Your task to perform on an android device: Search for Crown Plaza then Review the directions and apply Public Transit mode and start the navigation
Image 0: 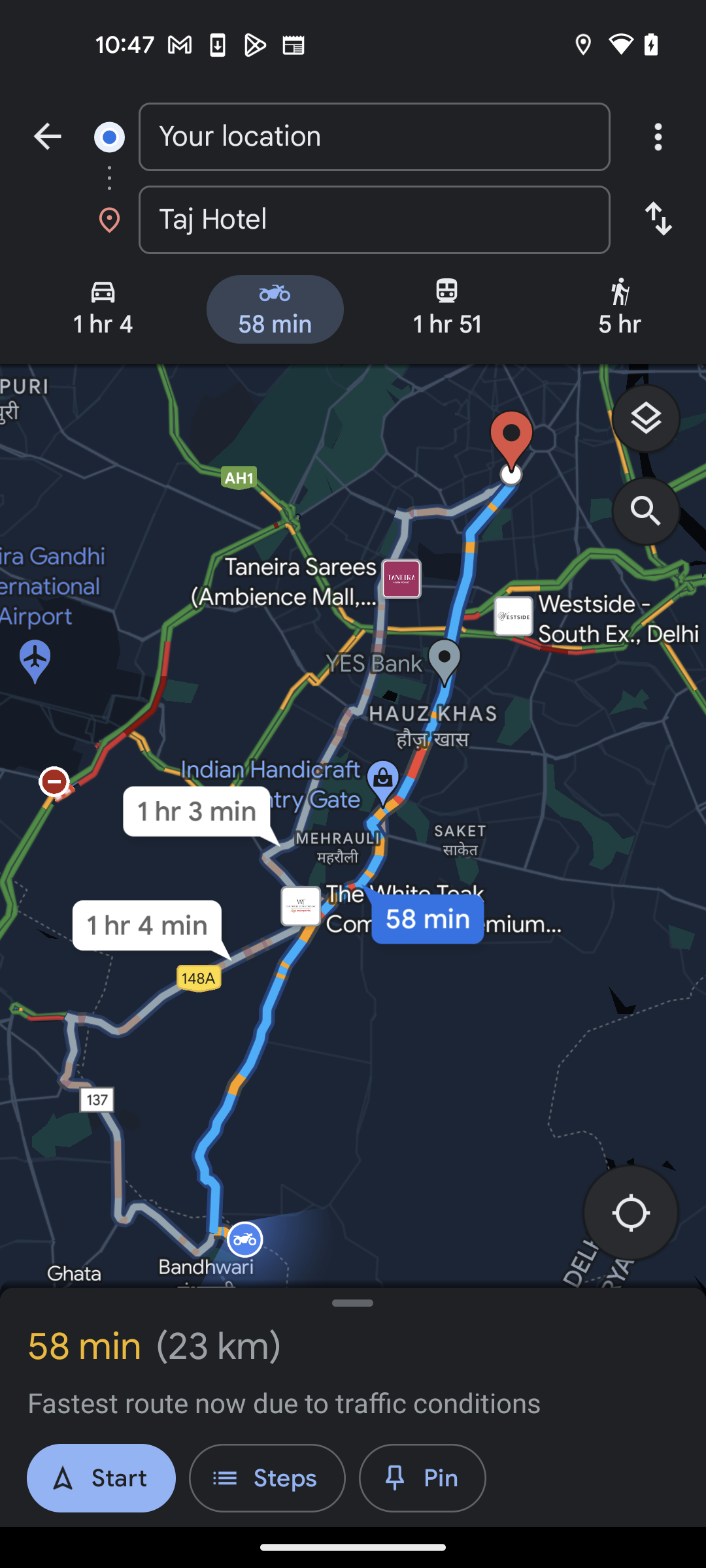
Go back to the previous screen
Step 0: press back button
Image 1: 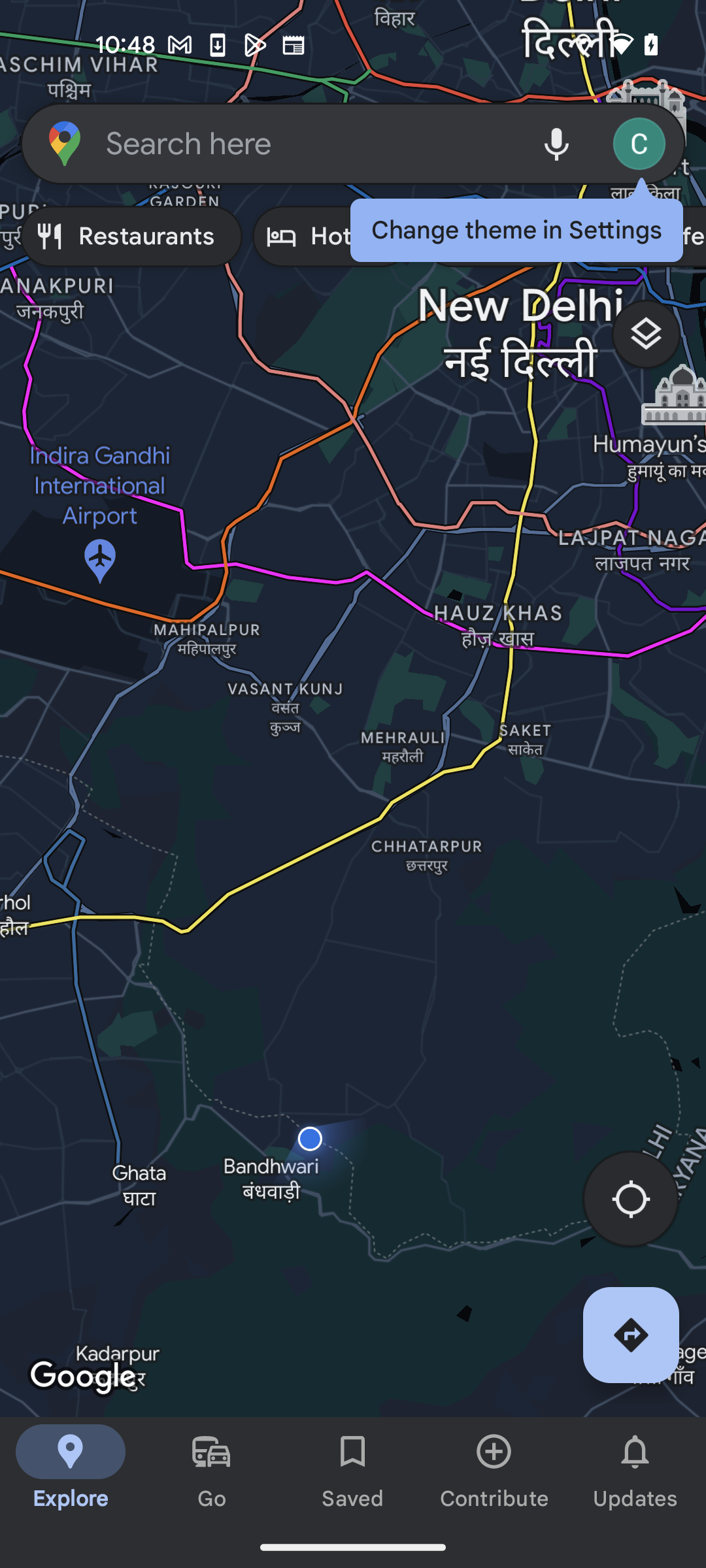
Click on Search bar at the top of the screen
Step 1: click (311, 143)
Image 2: 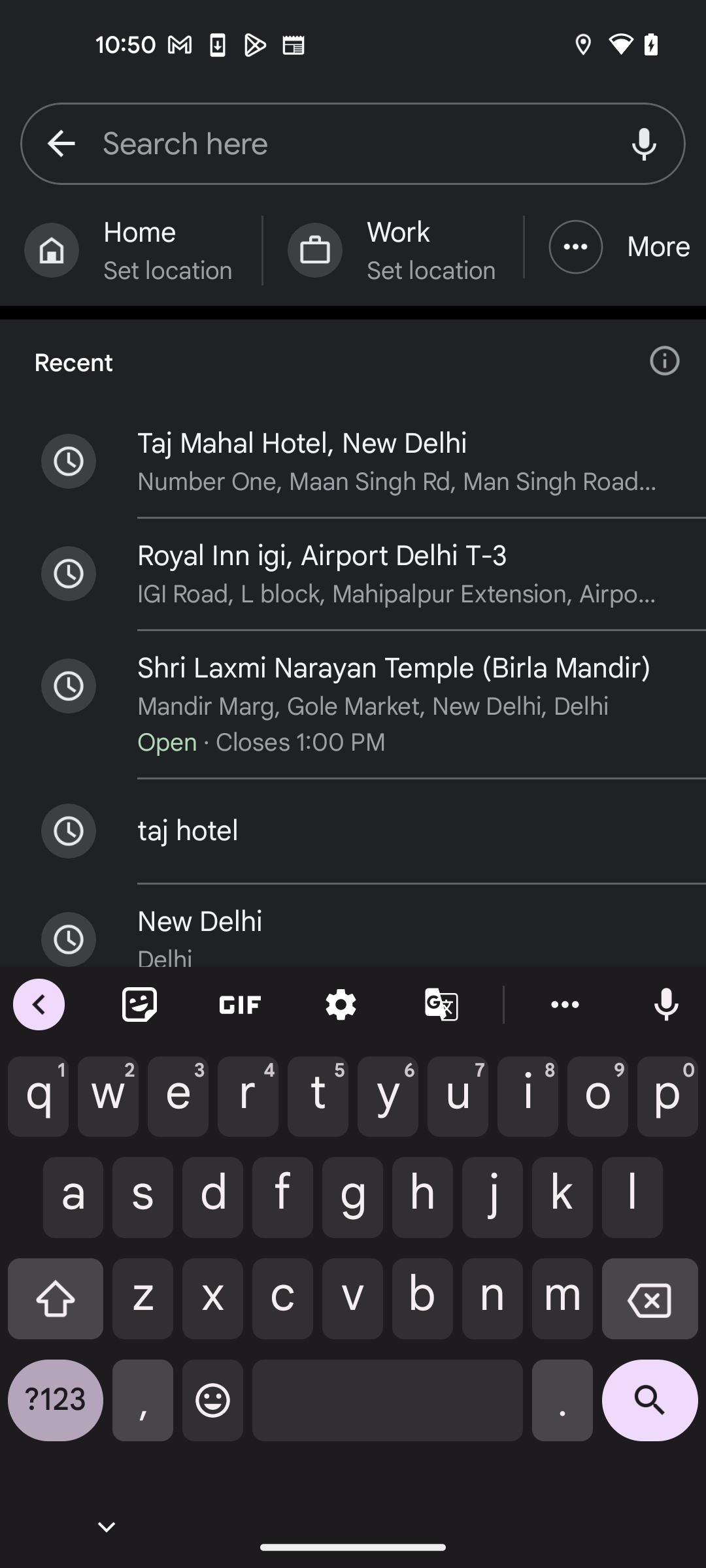
Search for Crown Plaza
Step 2: type "Crown Plaza"
Image 3: 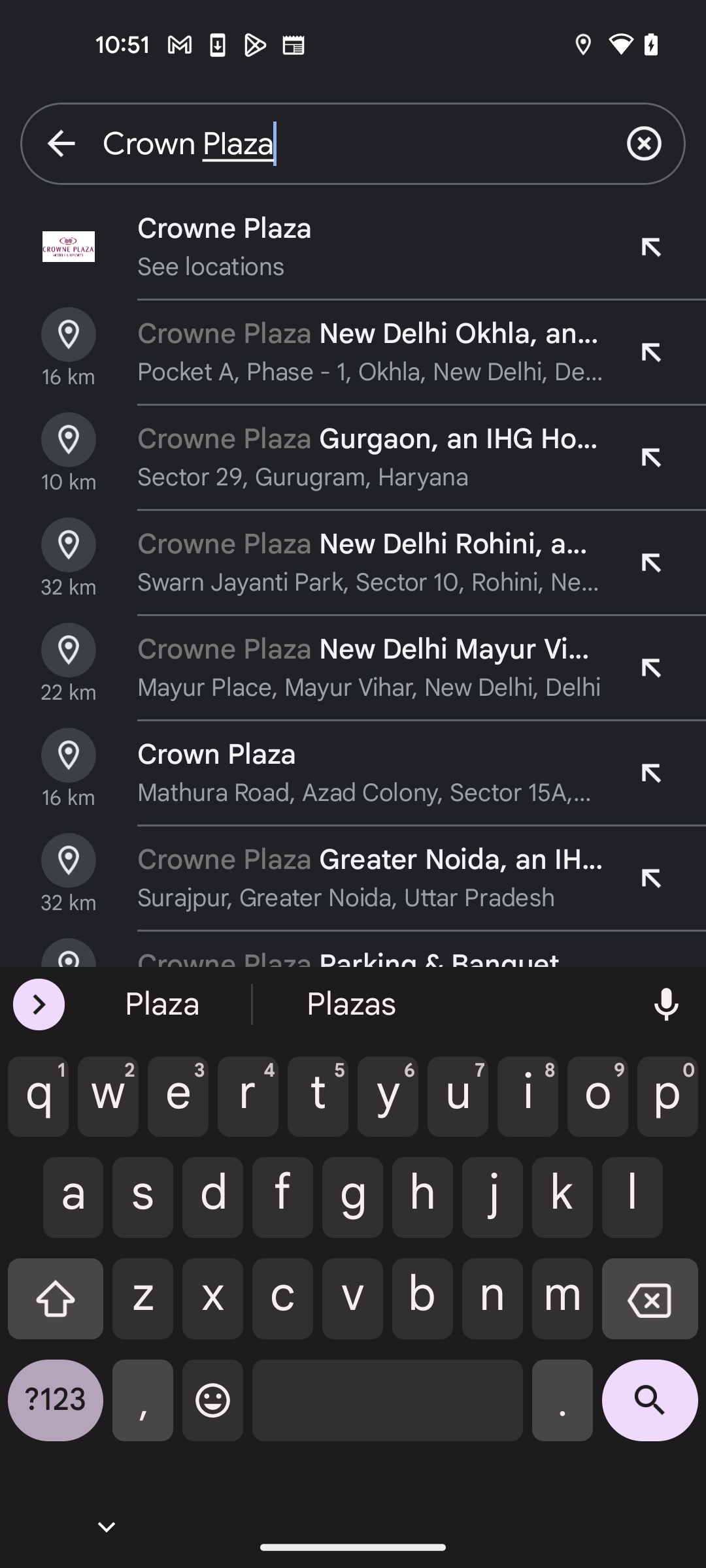
Click on search icon
Step 3: click (650, 1410)
Image 4: 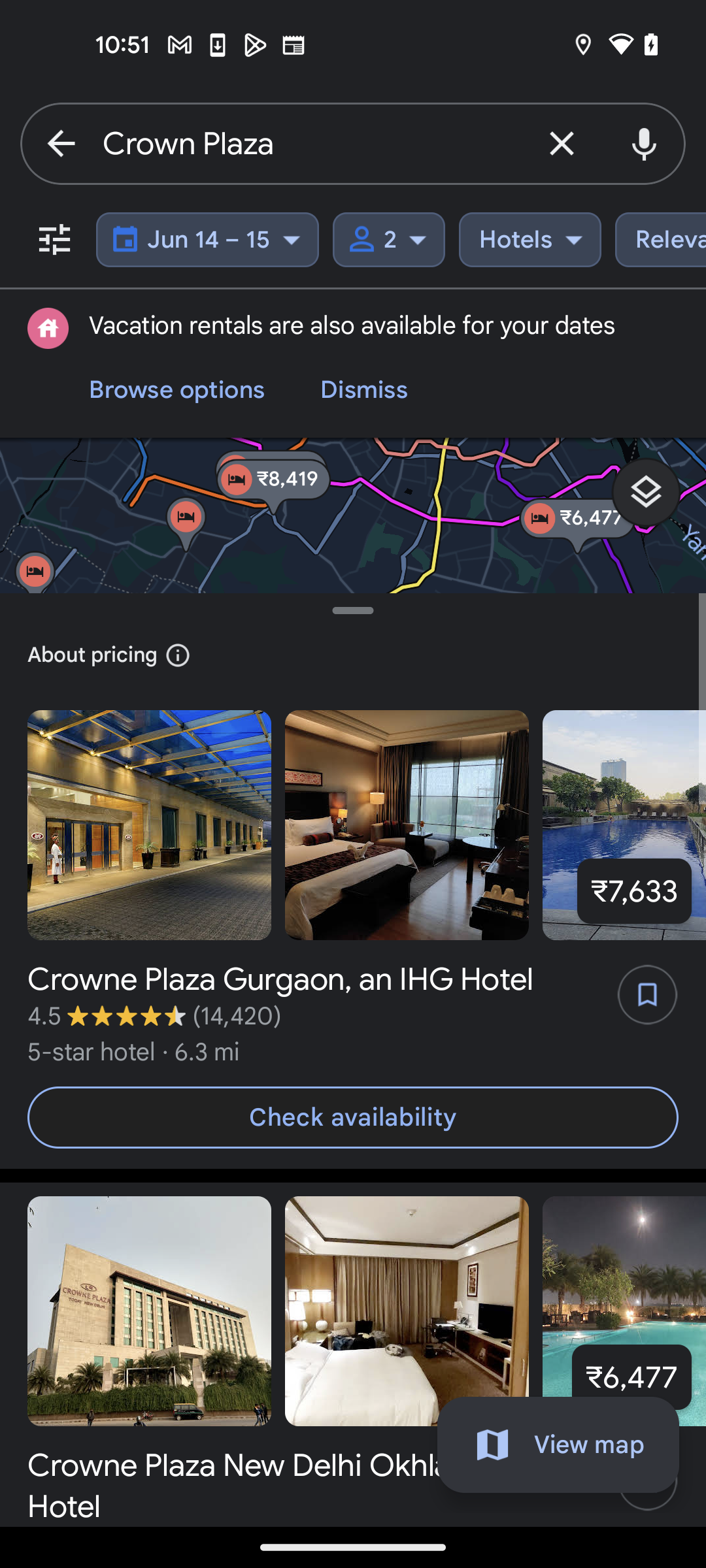
Click on first searched result
Step 4: click (353, 1004)
Image 5: 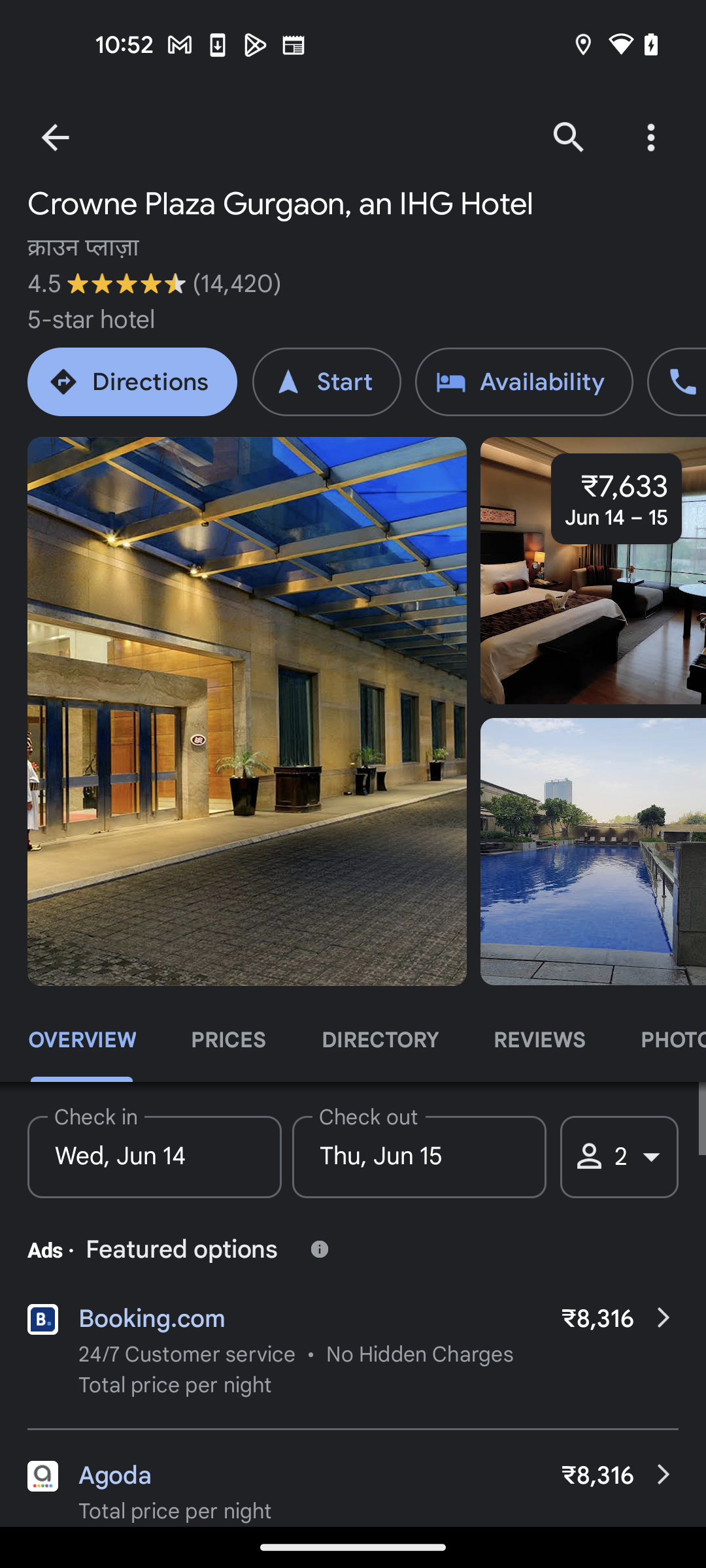
Click on the Direction button
Step 5: click (132, 382)
Image 6: 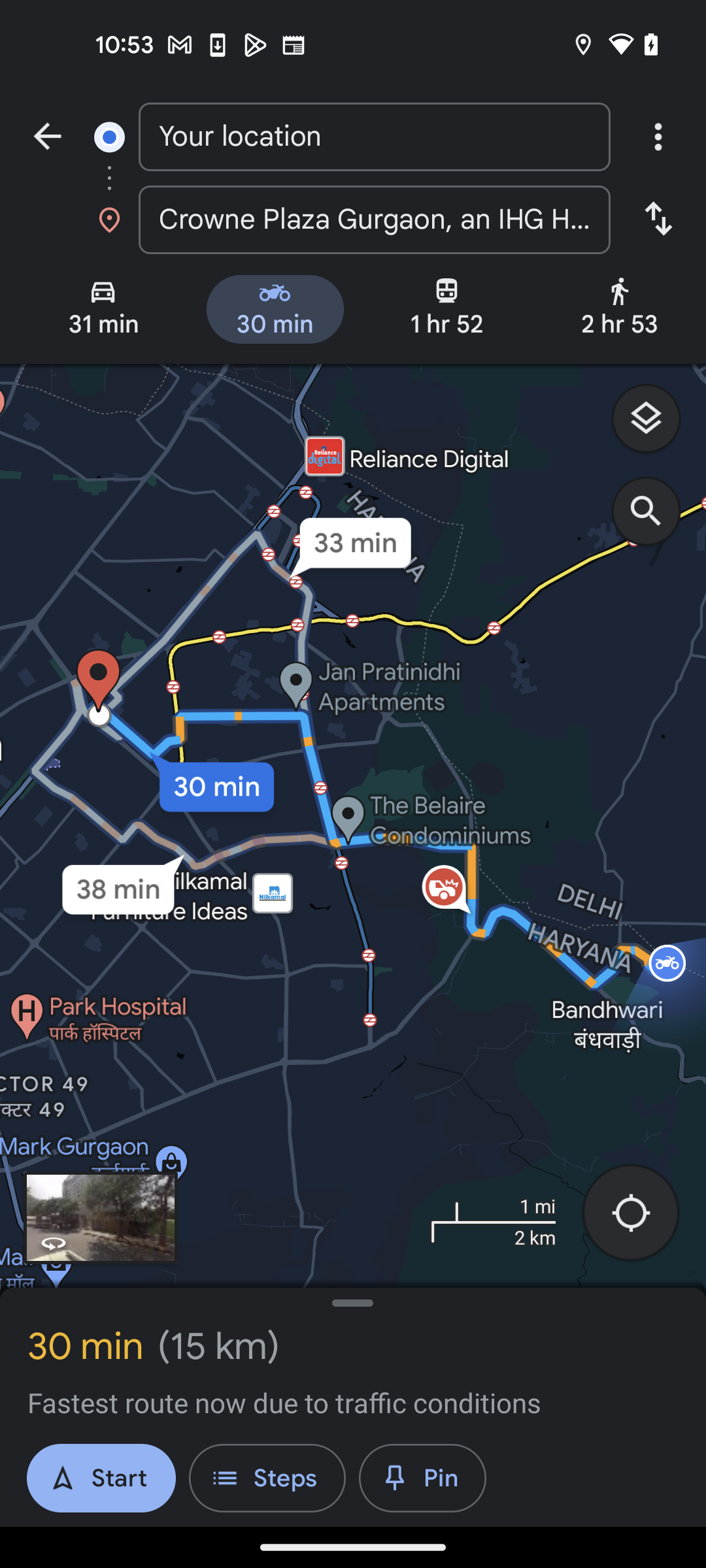
Click on Layer icon
Step 6: click (656, 425)
Image 7: 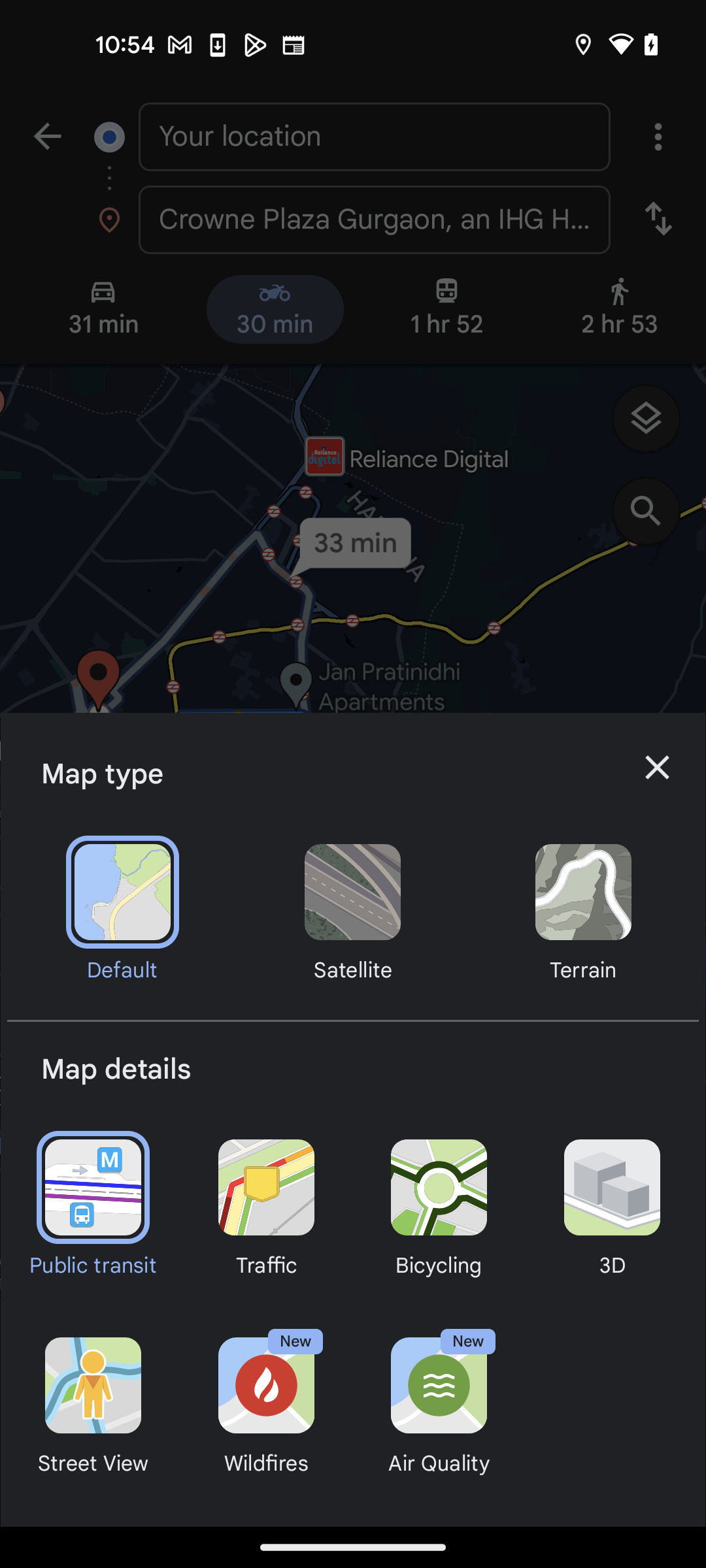
Close the Drawer
Step 7: click (657, 767)
Image 8: 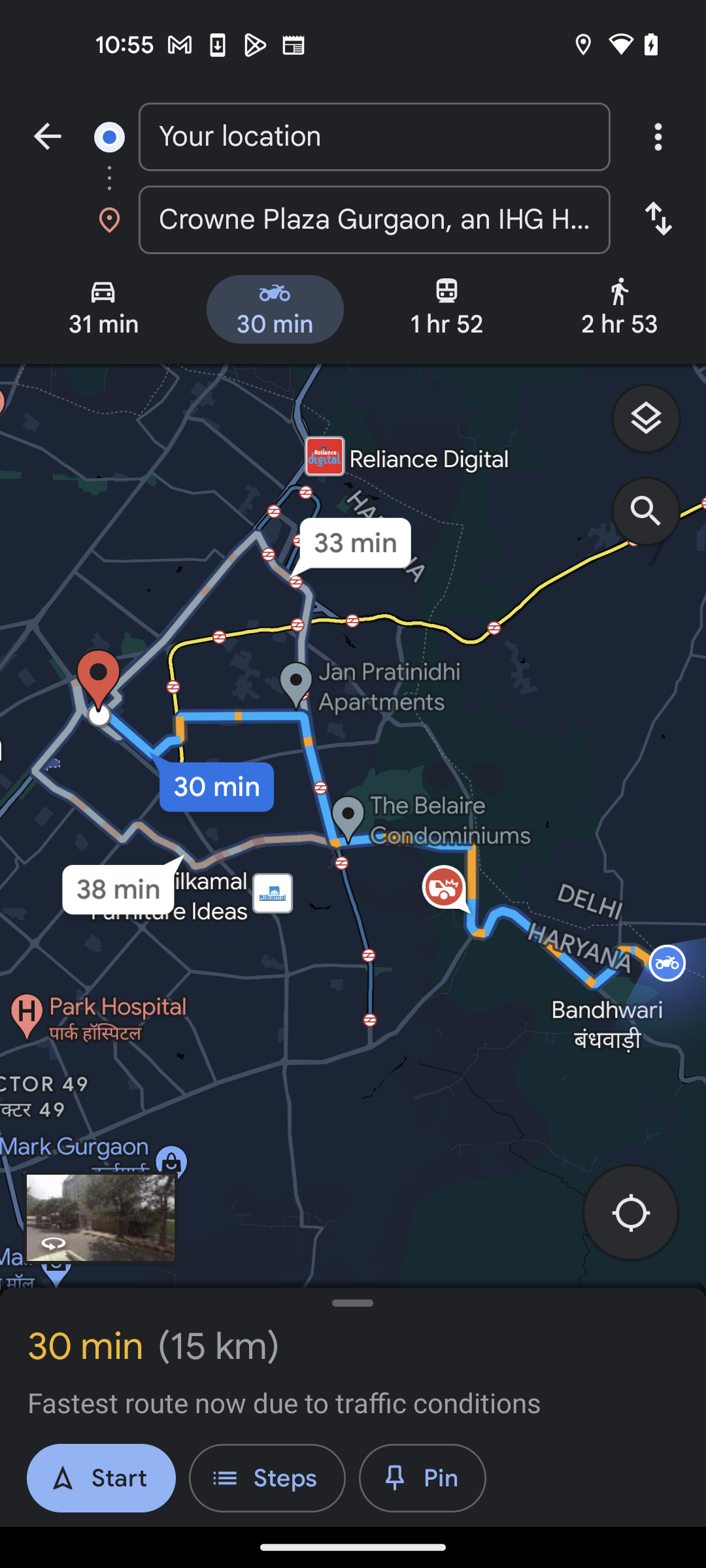
Click on Start button at the bottom left corner
Step 8: click (101, 1478)